Your task to perform on an android device: Find me a broken lasagna salad with burrata and Brazil by selecting the meatless category.
Image 0: 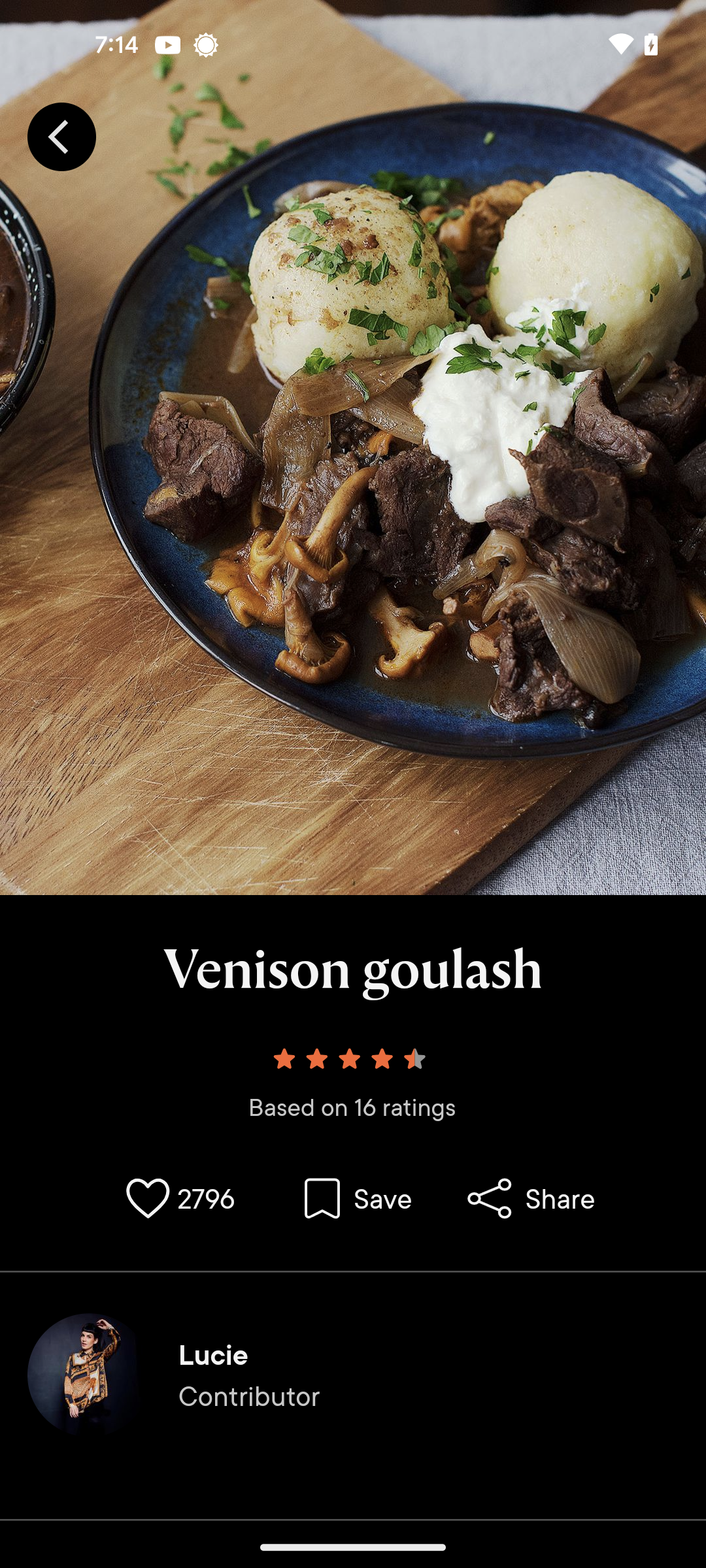
Go back to the previous page
Step 0: press back button
Image 1: 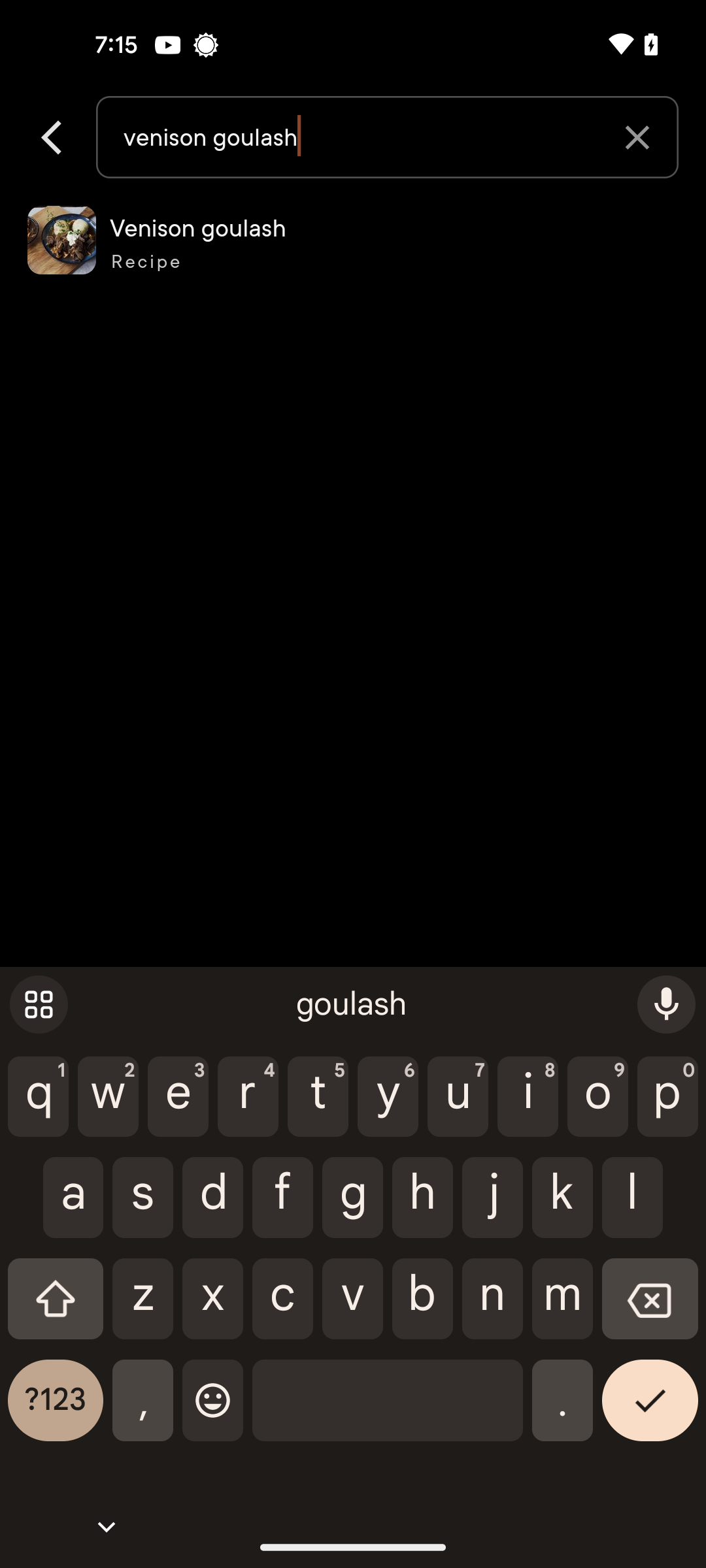
Go back to the previous page
Step 1: press back button
Image 2: 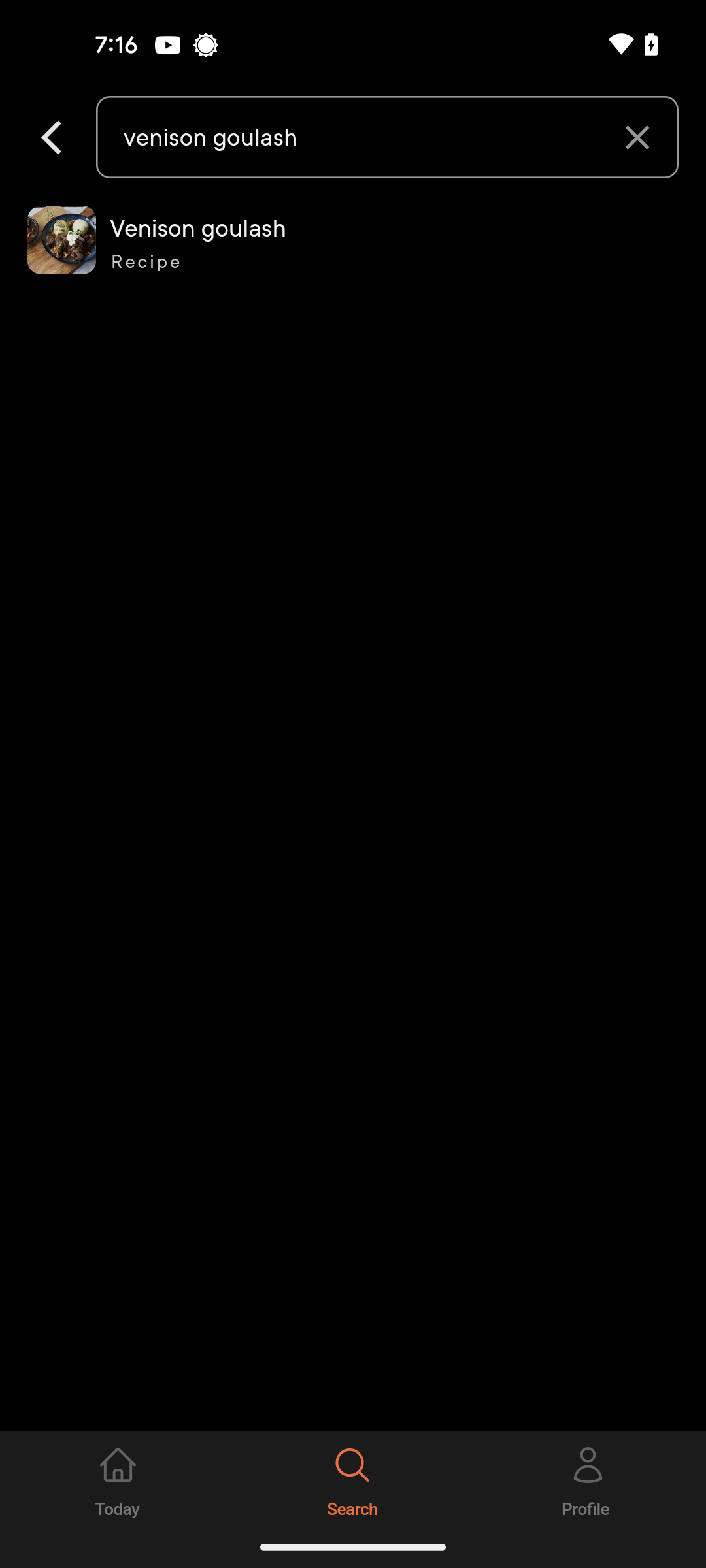
Go back to the previous page
Step 2: press back button
Image 3: 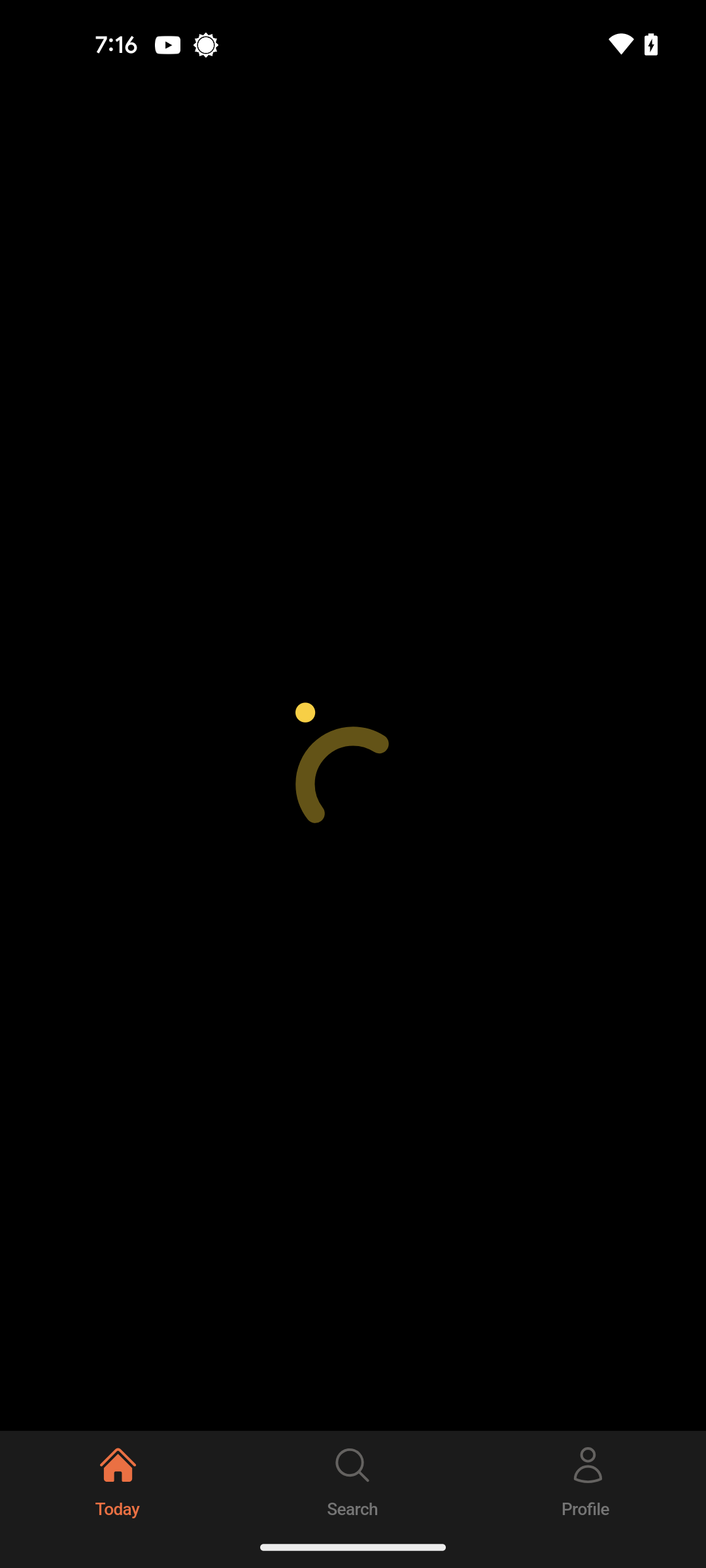
Go back to the previous page
Step 3: wait
Image 4: 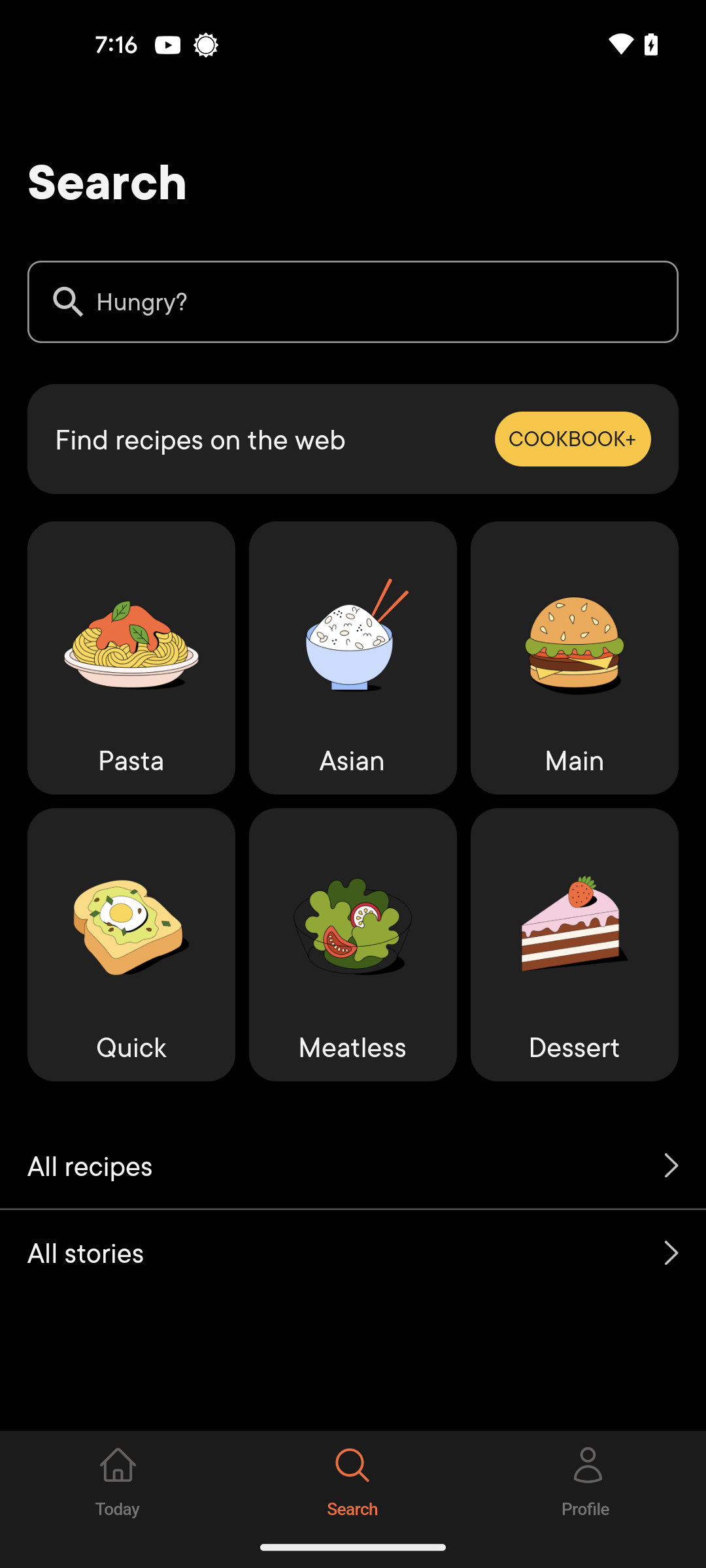
Tap on the meatless category
Step 4: click (353, 945)
Image 5: 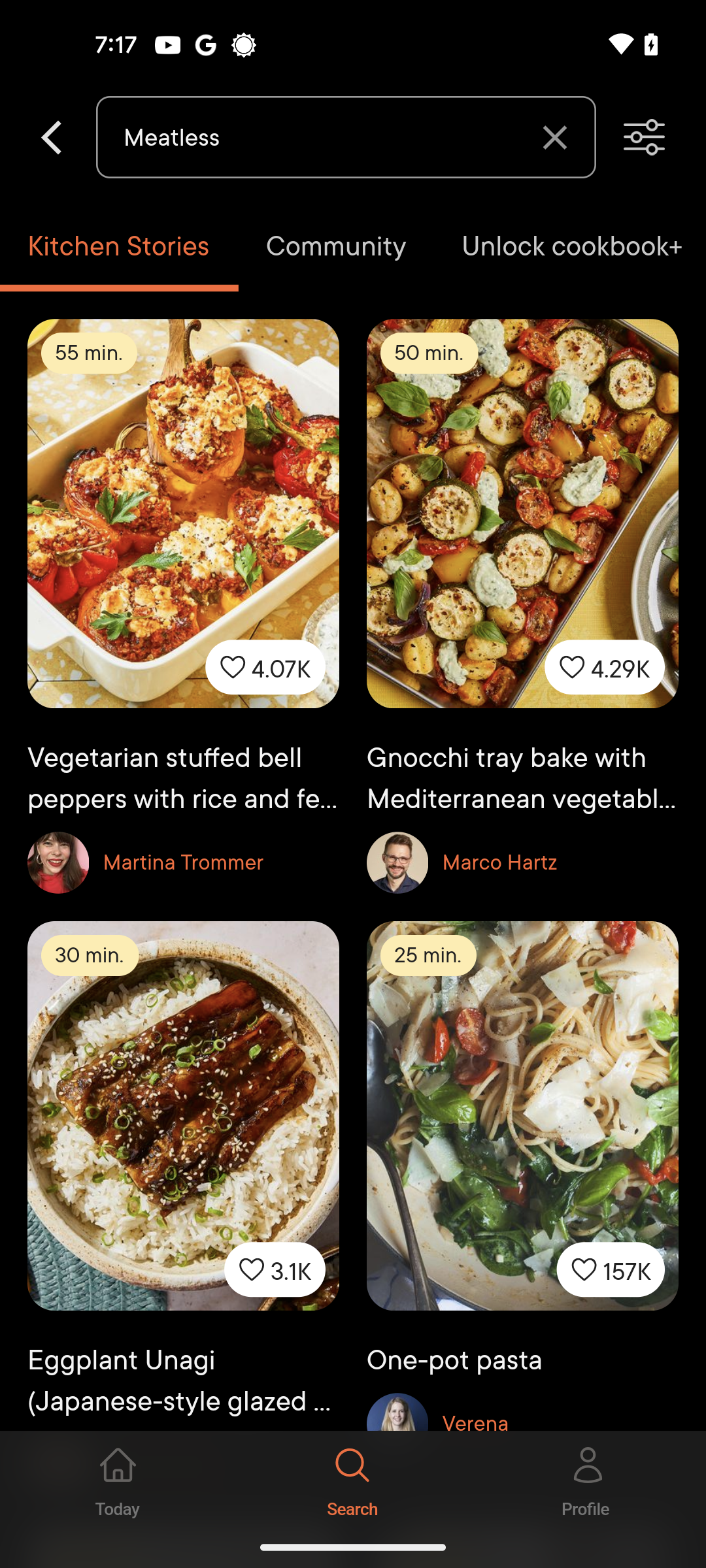
Swipe up to view the broken lasagna salad with burrata and Brazil
Step 5: scroll down
Image 7: 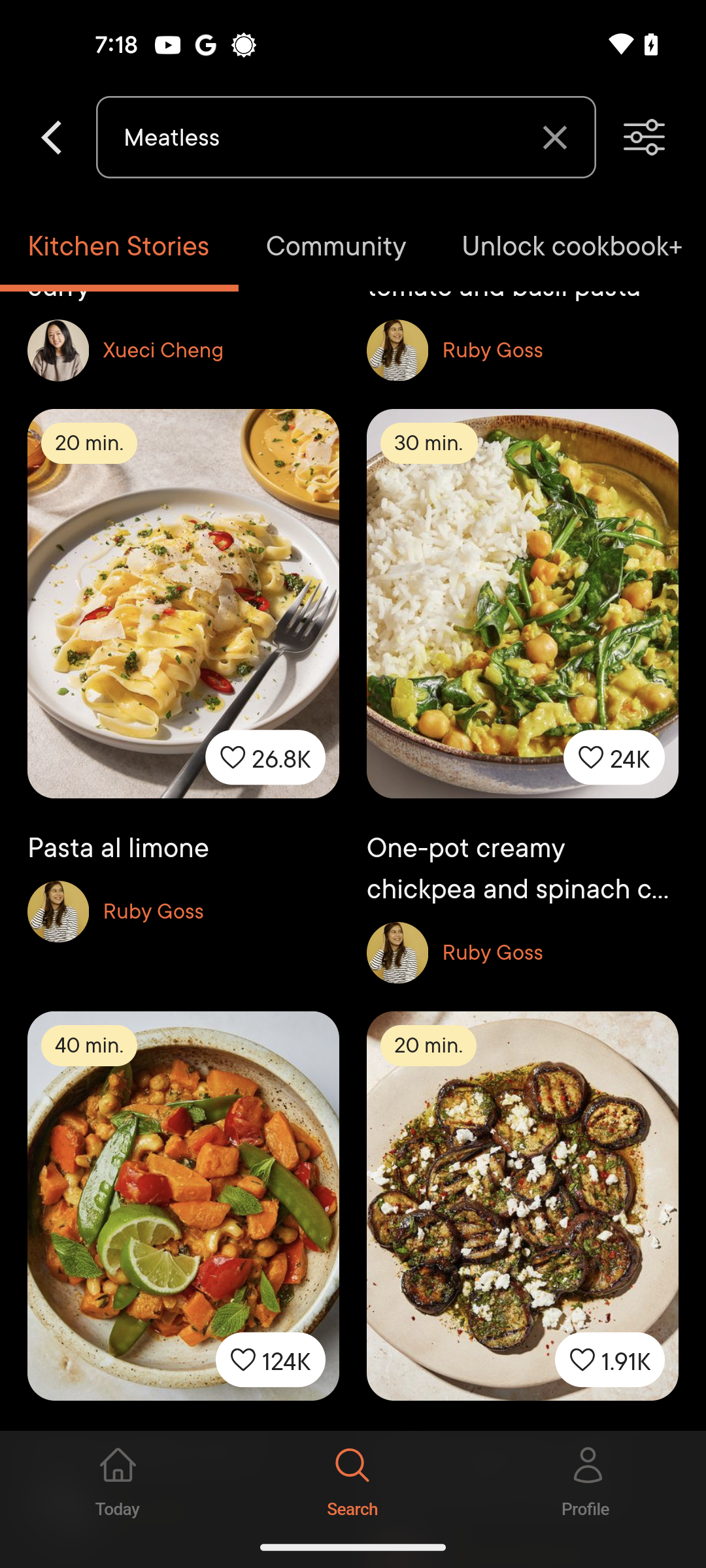
Swipe up to view the broken lasagna salad with burrata and Brazil
Step 7: scroll down
Image 8: 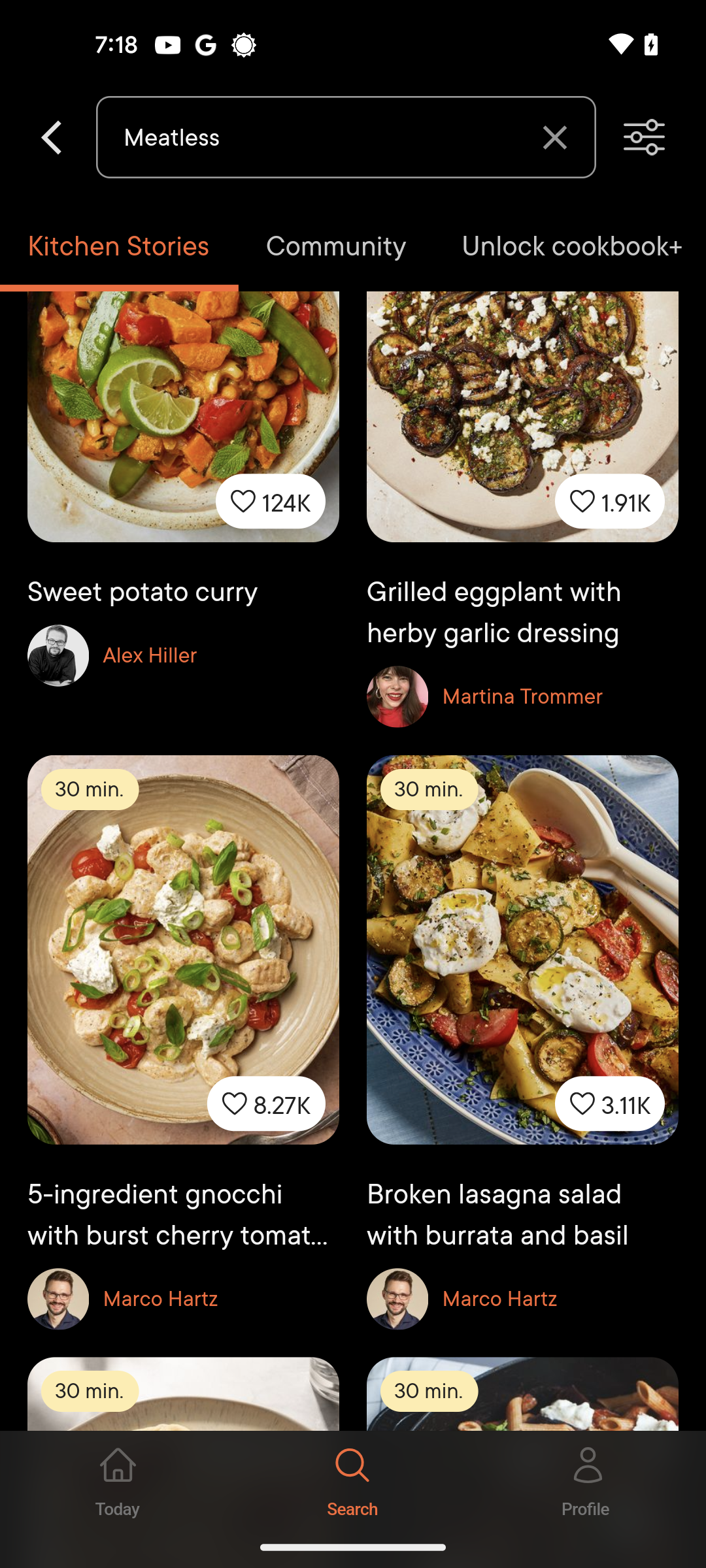
Tap on the broken lasagna salad with burrata and Brazil
Step 8: click (522, 1042)
Image 9: 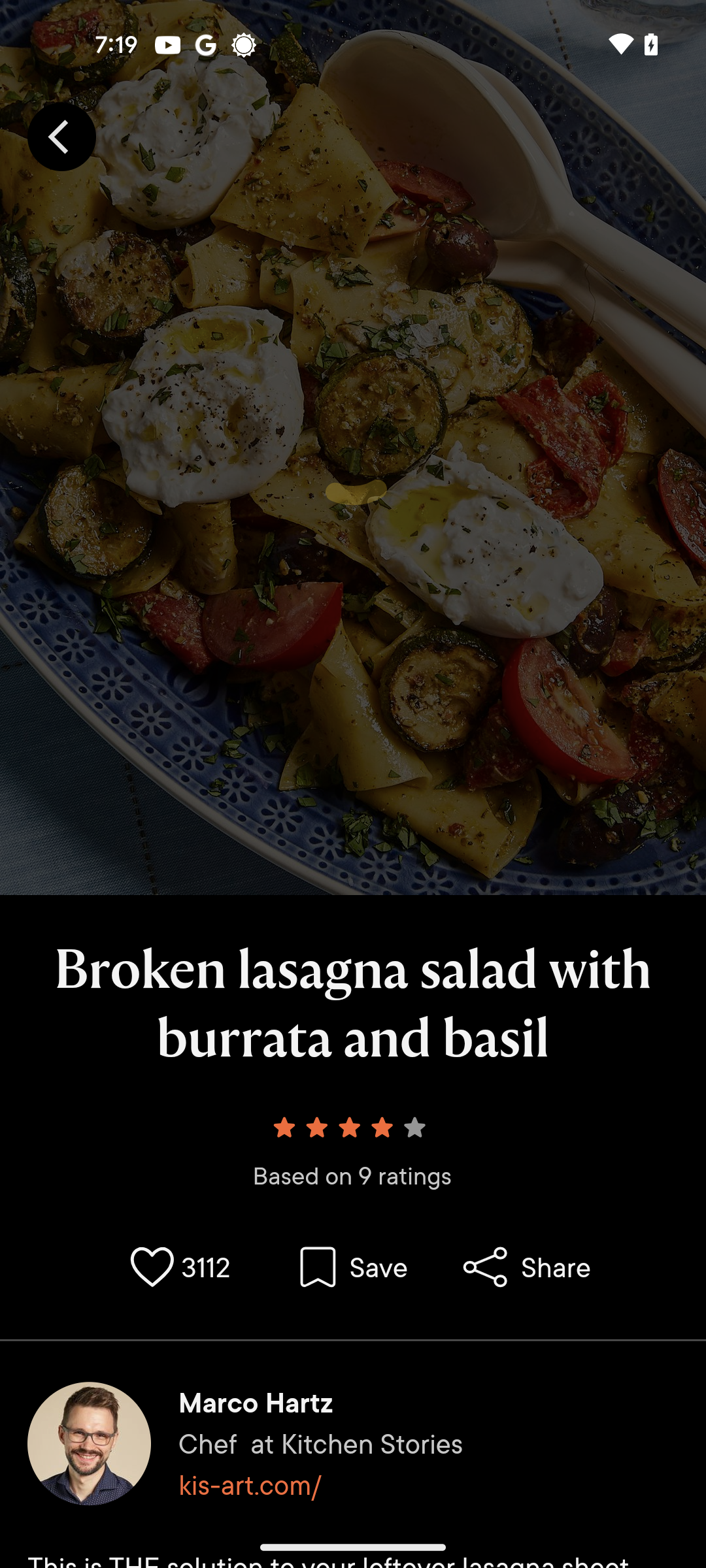
Tap on the broken lasagna salad with burrata and Brazil
Step 9: wait